Your task to perform on an android device: Add New Balance xBodega 990 v3 Anniversary sneakers cart with shoe size 8 on sneaker thief app
Image 0: 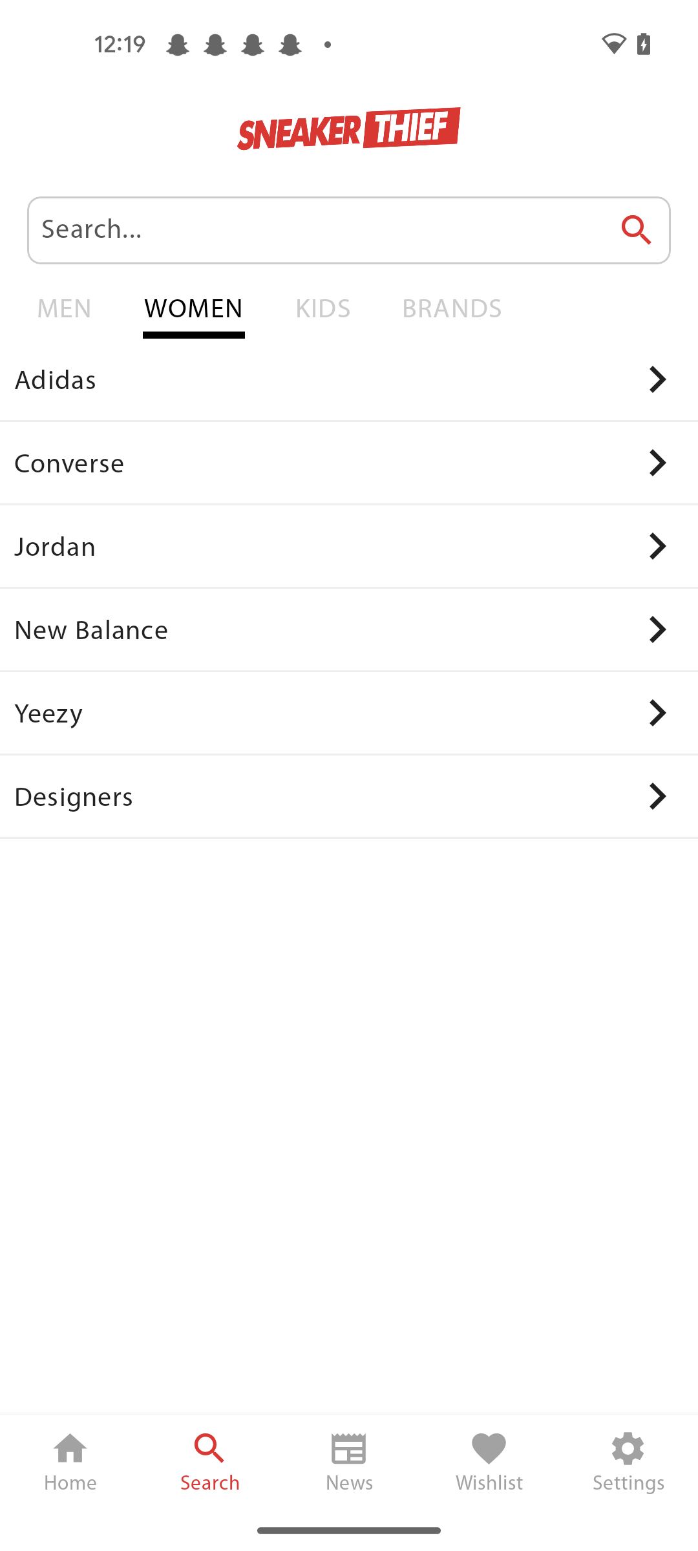
Click on the New balance option of the screen 
Step 0: click (349, 629)
Image 1: 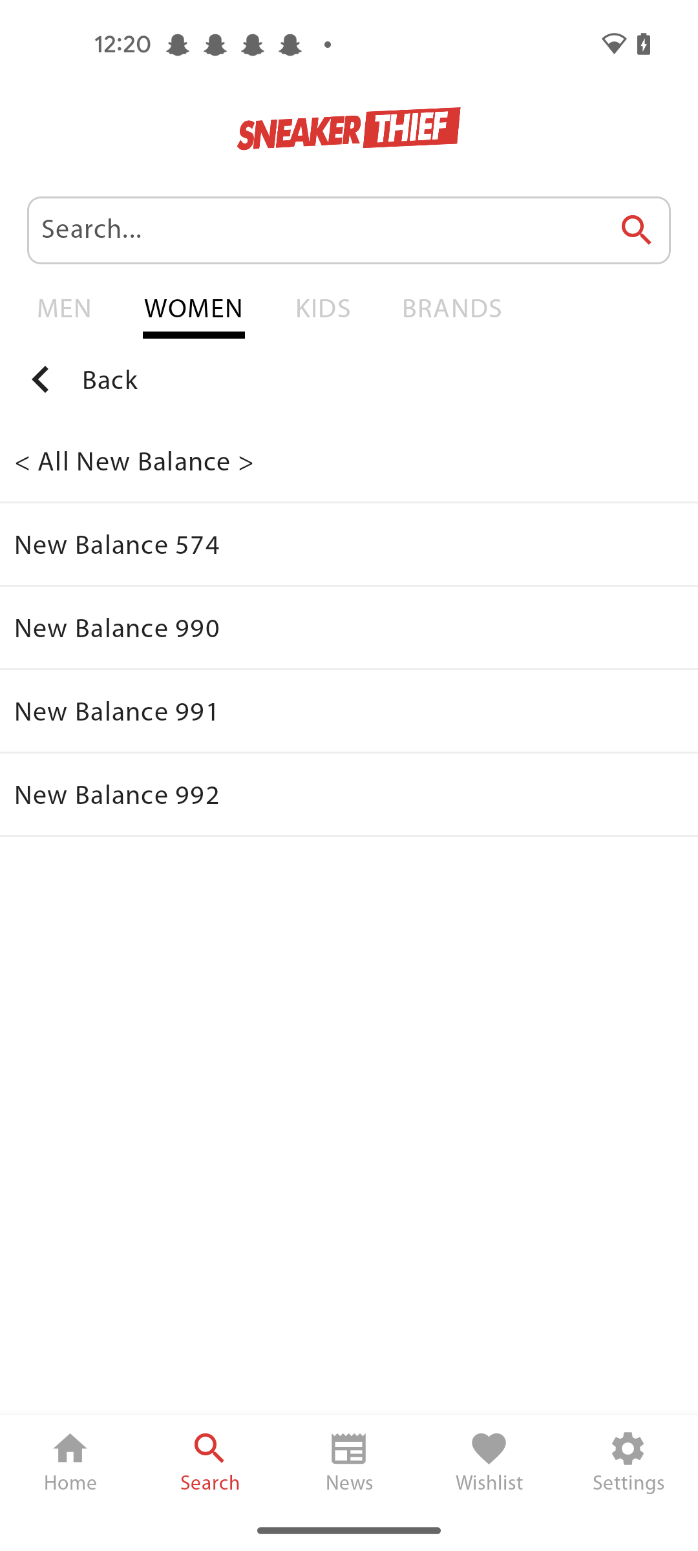
Click on the New balance 990 option 
Step 1: click (349, 628)
Image 2: 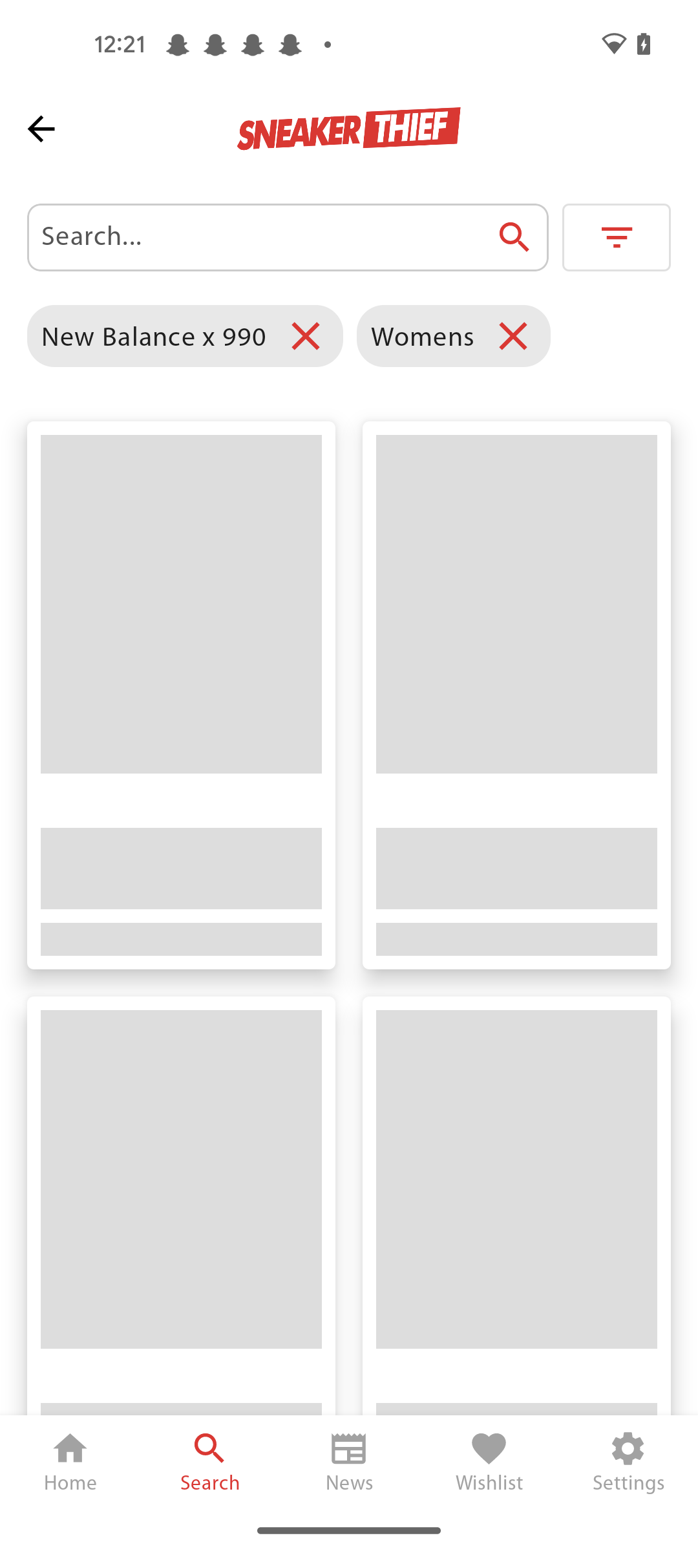
Click on the New balance 990 option 
Step 2: wait
Image 3: 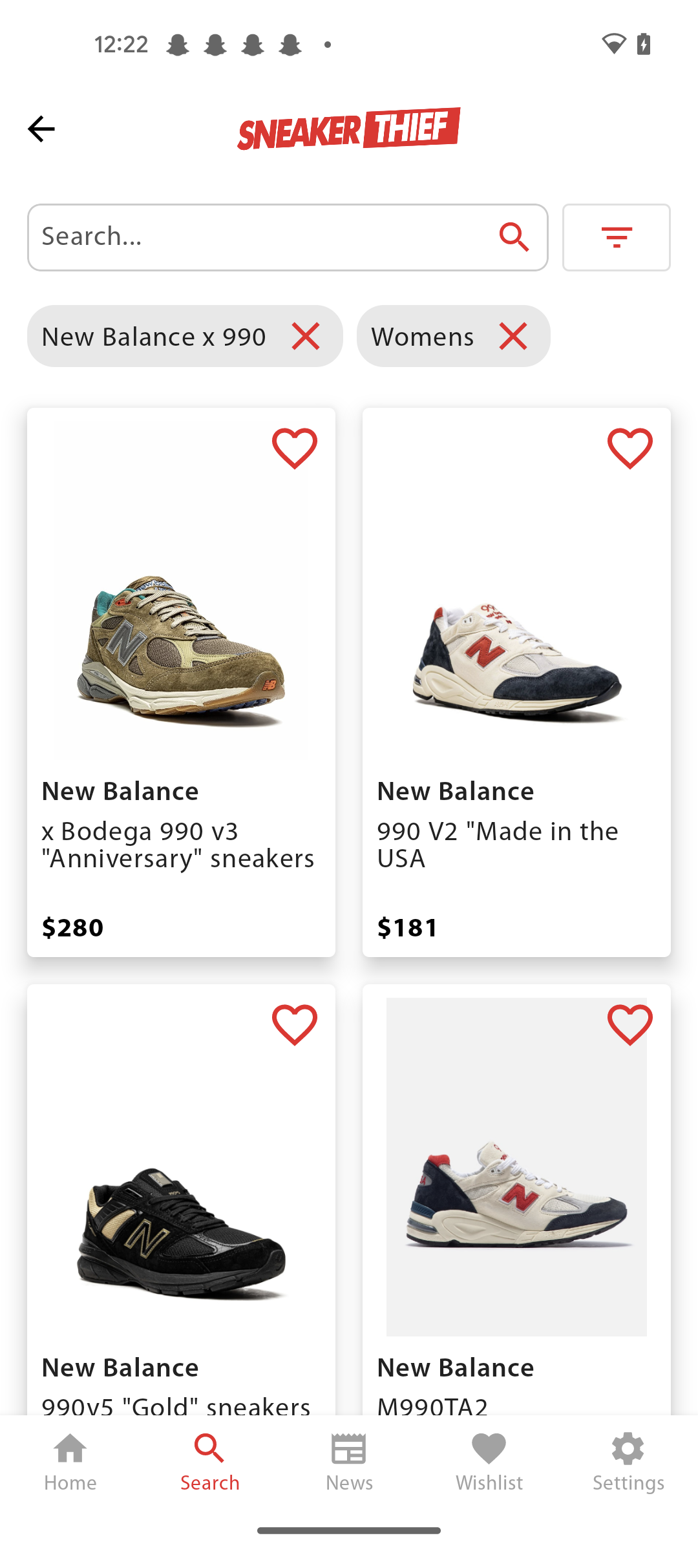
Click on the first option 
Step 3: click (180, 695)
Image 5: 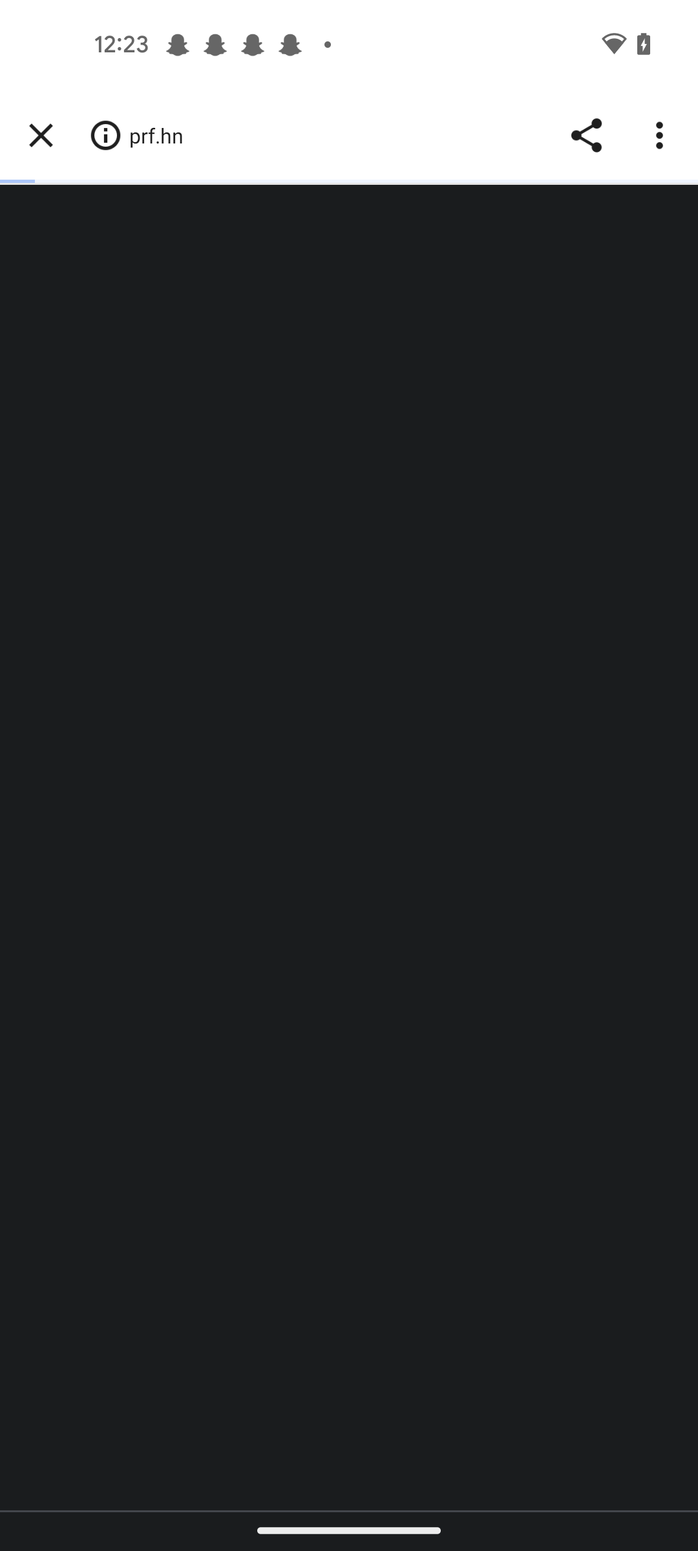
Click on the buy now option  of the screen 
Step 5: wait
Image 6: 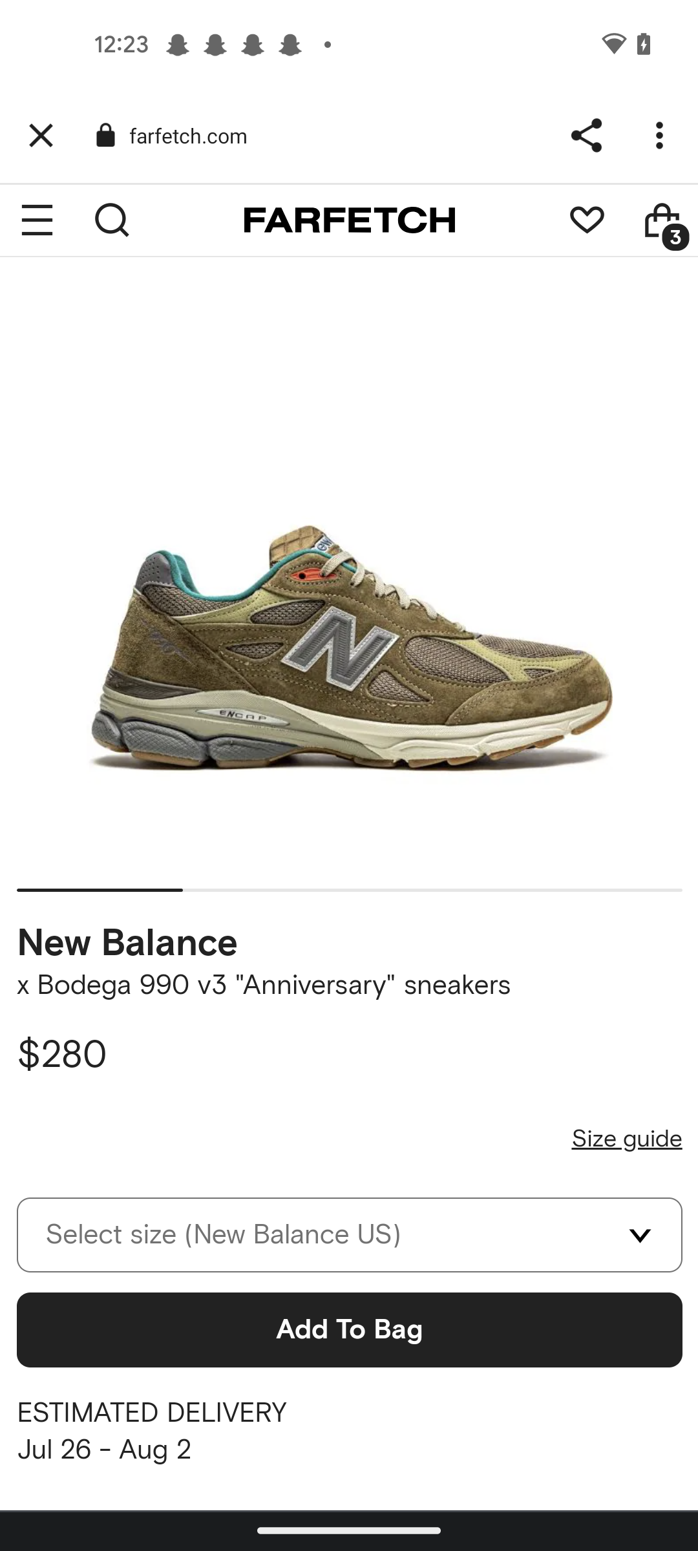
Click on the Select size tab of the screen 
Step 6: click (348, 1234)
Image 7: 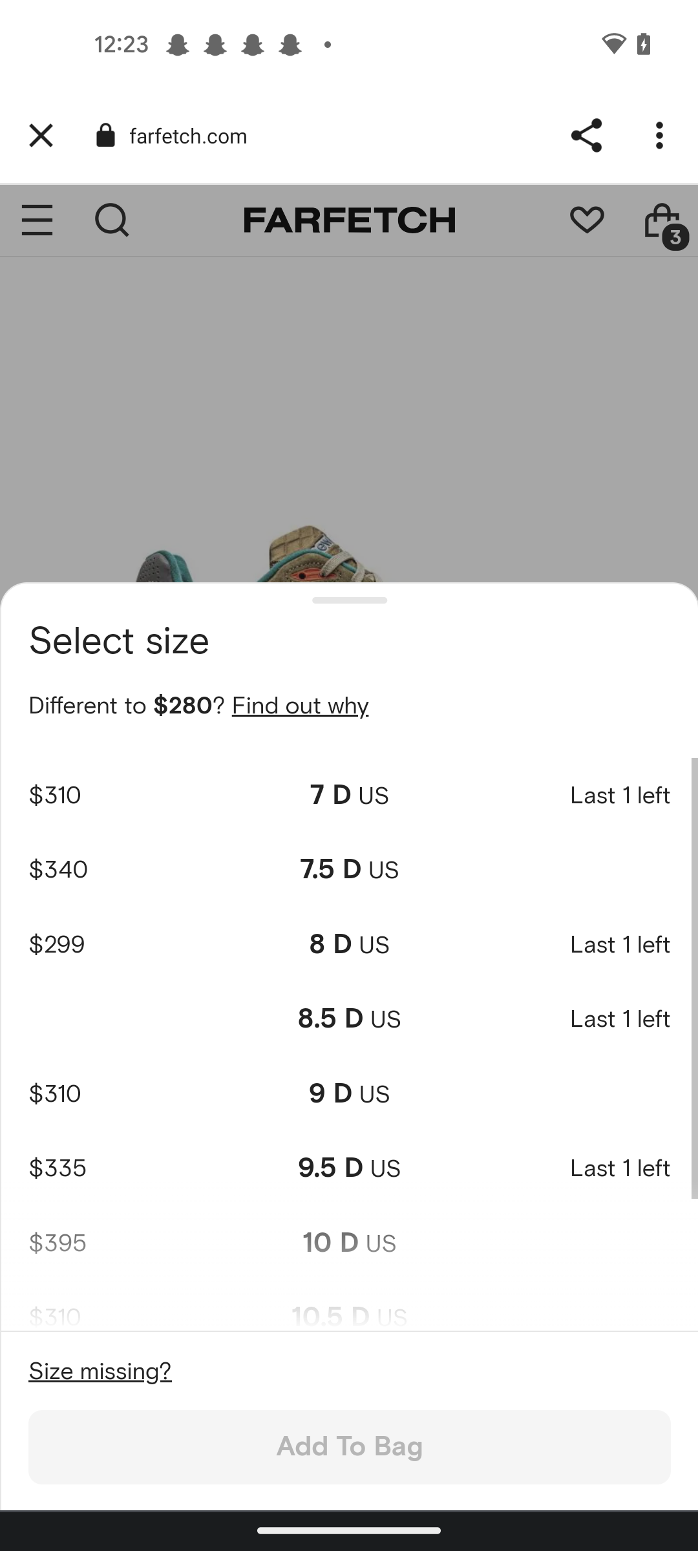
Select the size 8
Step 7: click (350, 944)